Your task to perform on an android device: I am going to buy the white formal shirt in the future, but for now, put it in the cart of the H&M app.
Image 0: 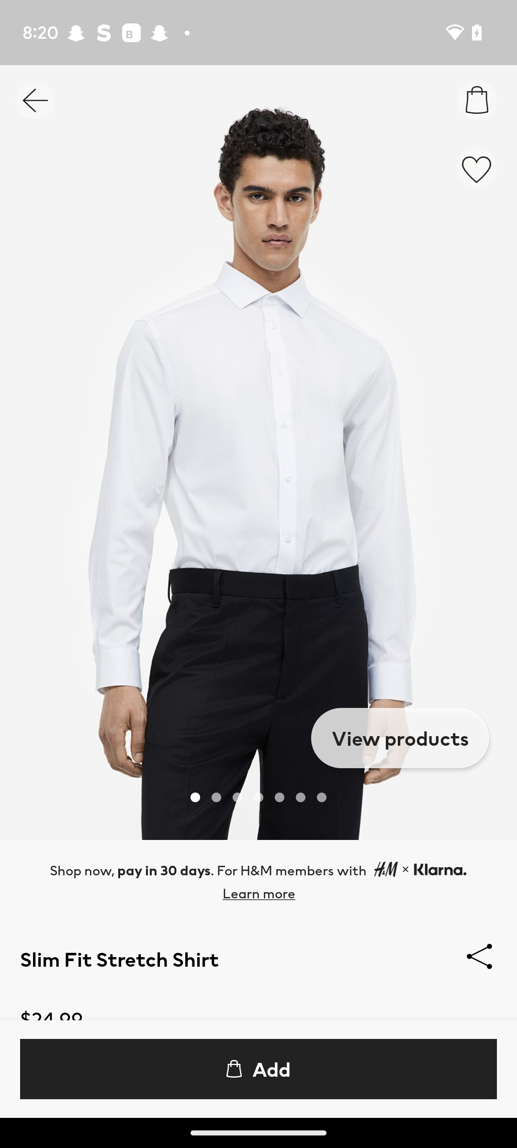
Swipe up for the size
Step 0: scroll down
Image 1: 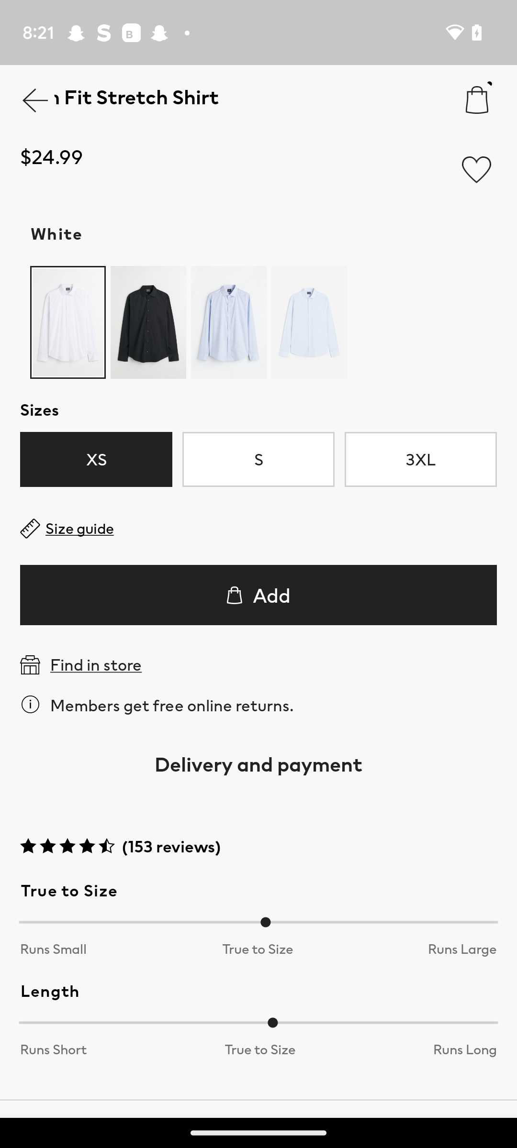
select the S size.
Step 1: click (258, 459)
Image 2: 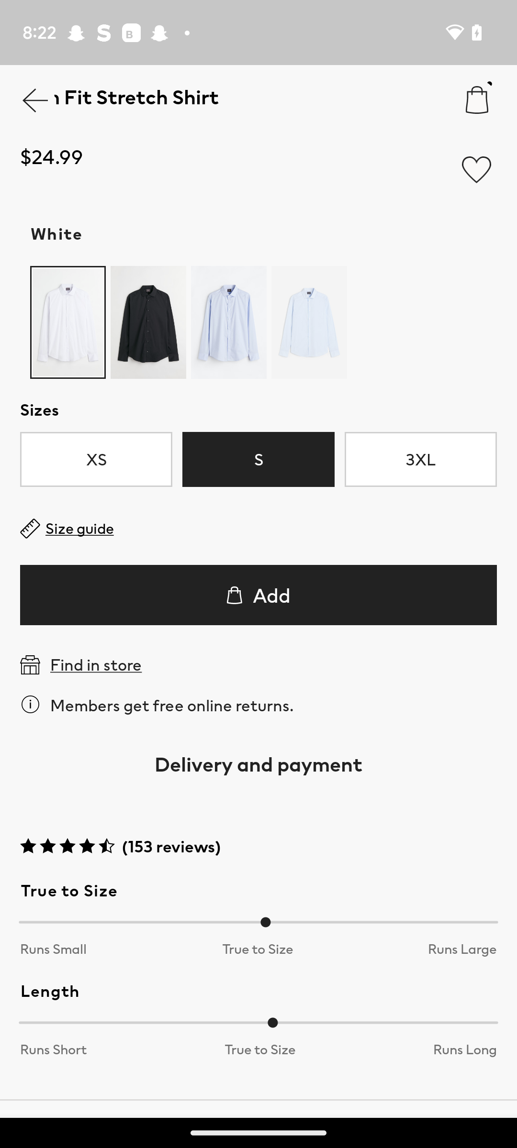
Click on the Add button.
Step 2: click (271, 595)